Your task to perform on an android device: Search for the short movie video of The Launch on the Vimeo app.
Image 0: 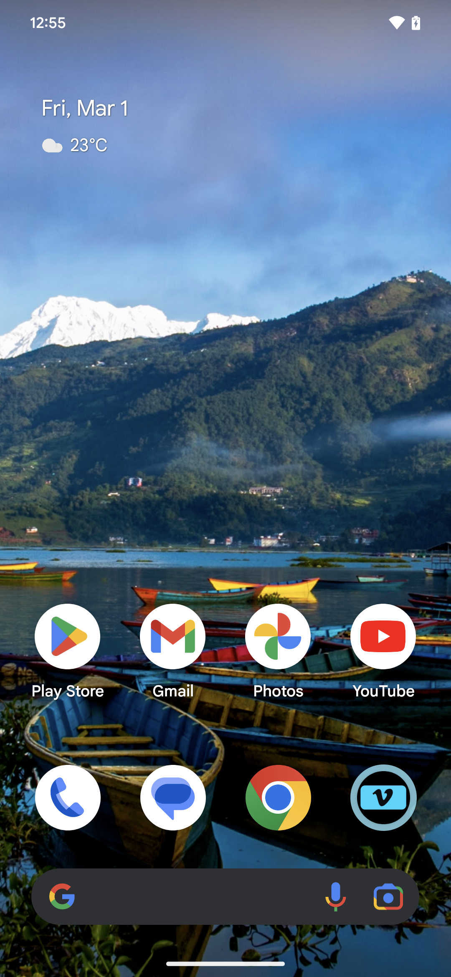
Open the vimeo app.
Step 0: open app "Vimeo"
Image 1: 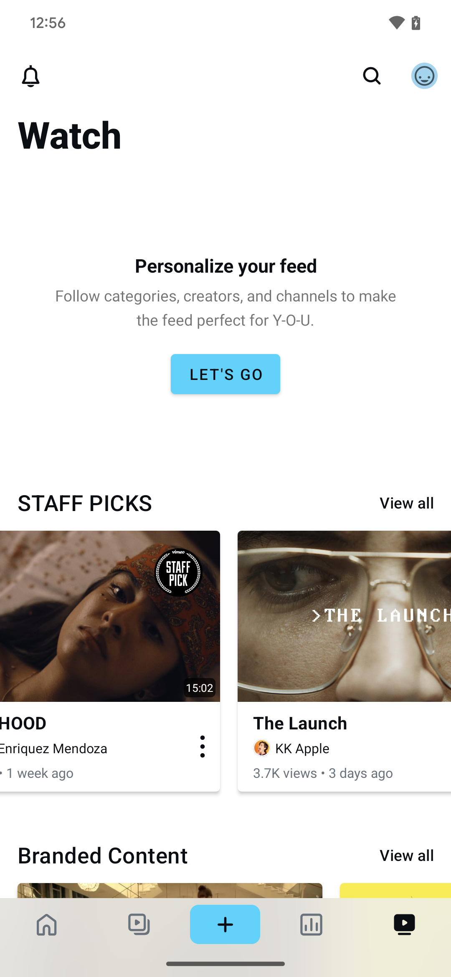
Click on the search icon.
Step 1: click (372, 76)
Image 2: 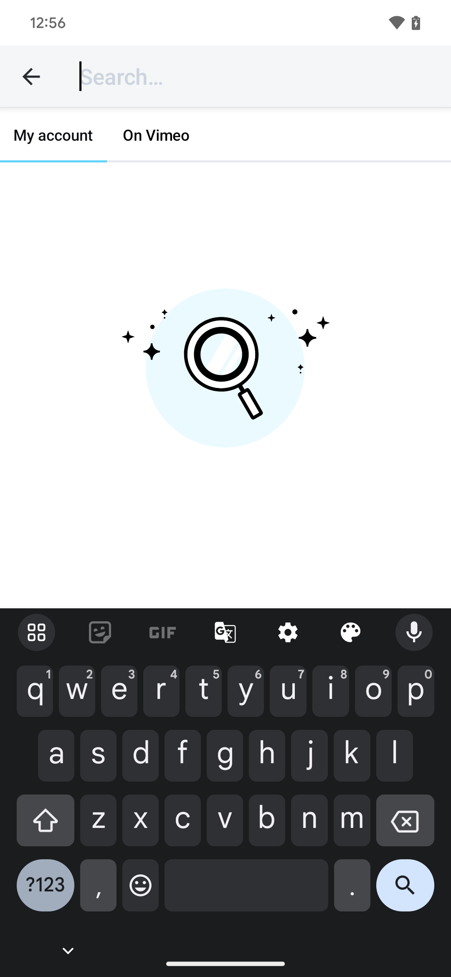
Click on the " On Vimeo".
Step 2: click (156, 134)
Image 3: 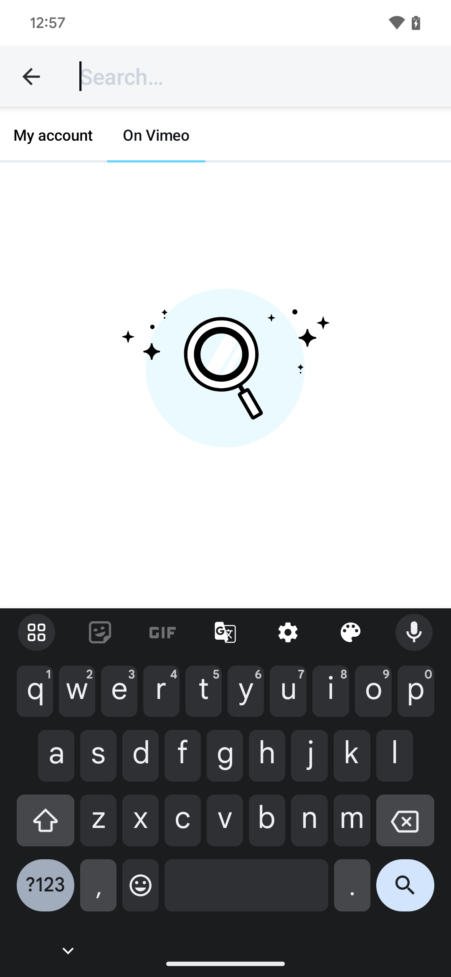
Type " The launch" in the input box.
Step 3: type "The launch."
Image 4: 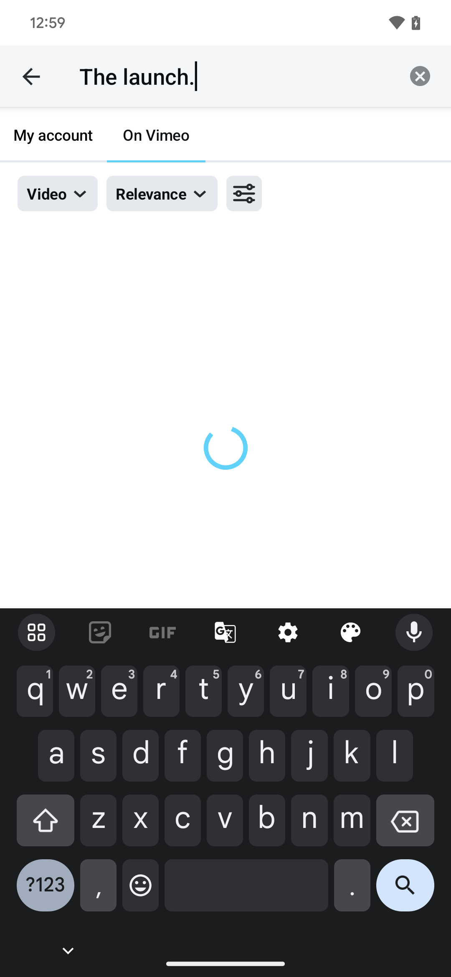
Type " The launch" in the input box.
Step 4: wait